Your task to perform on an android device: I want to turn on notifications for the gmail app.
Image 0: 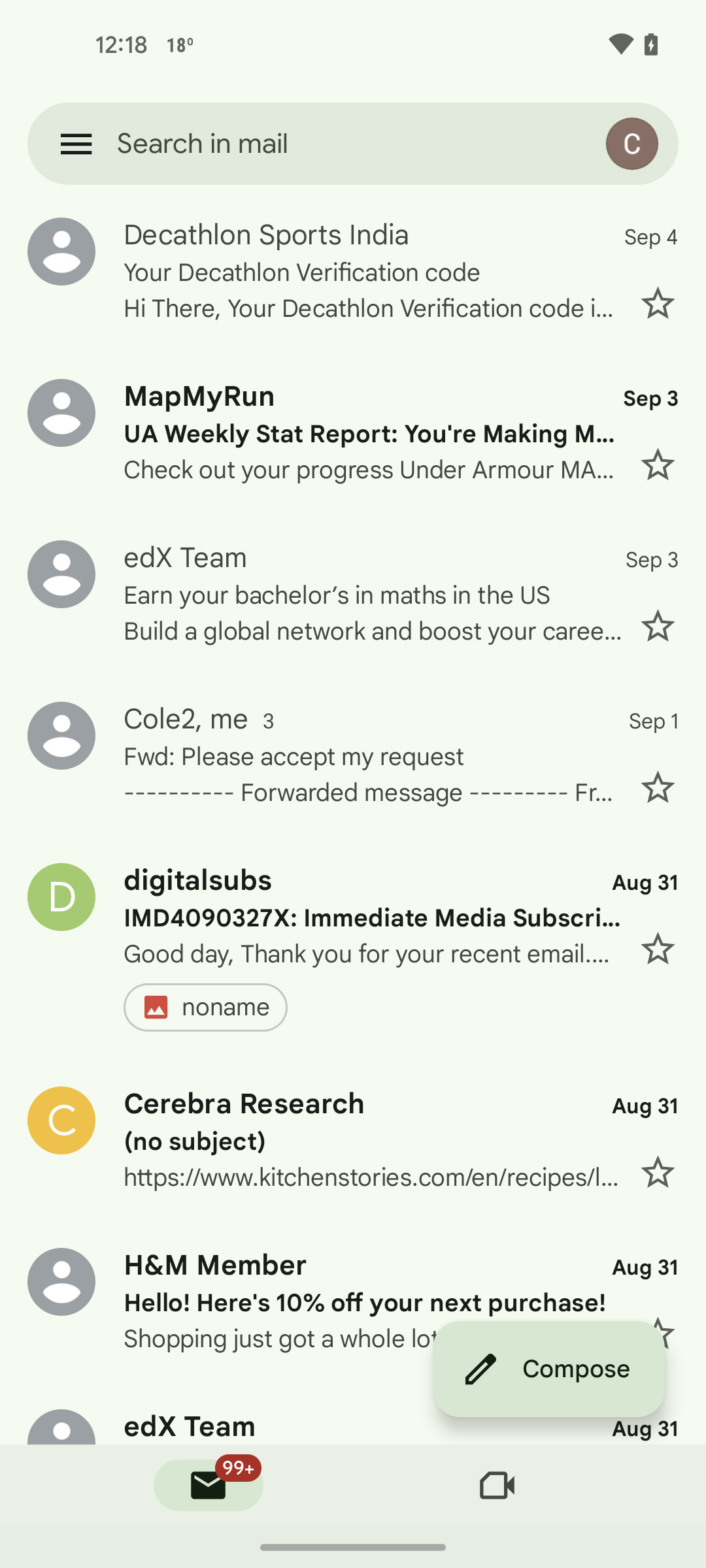
Click on three lines more options button on the top left side of the screen.
Step 0: click (76, 143)
Image 1: 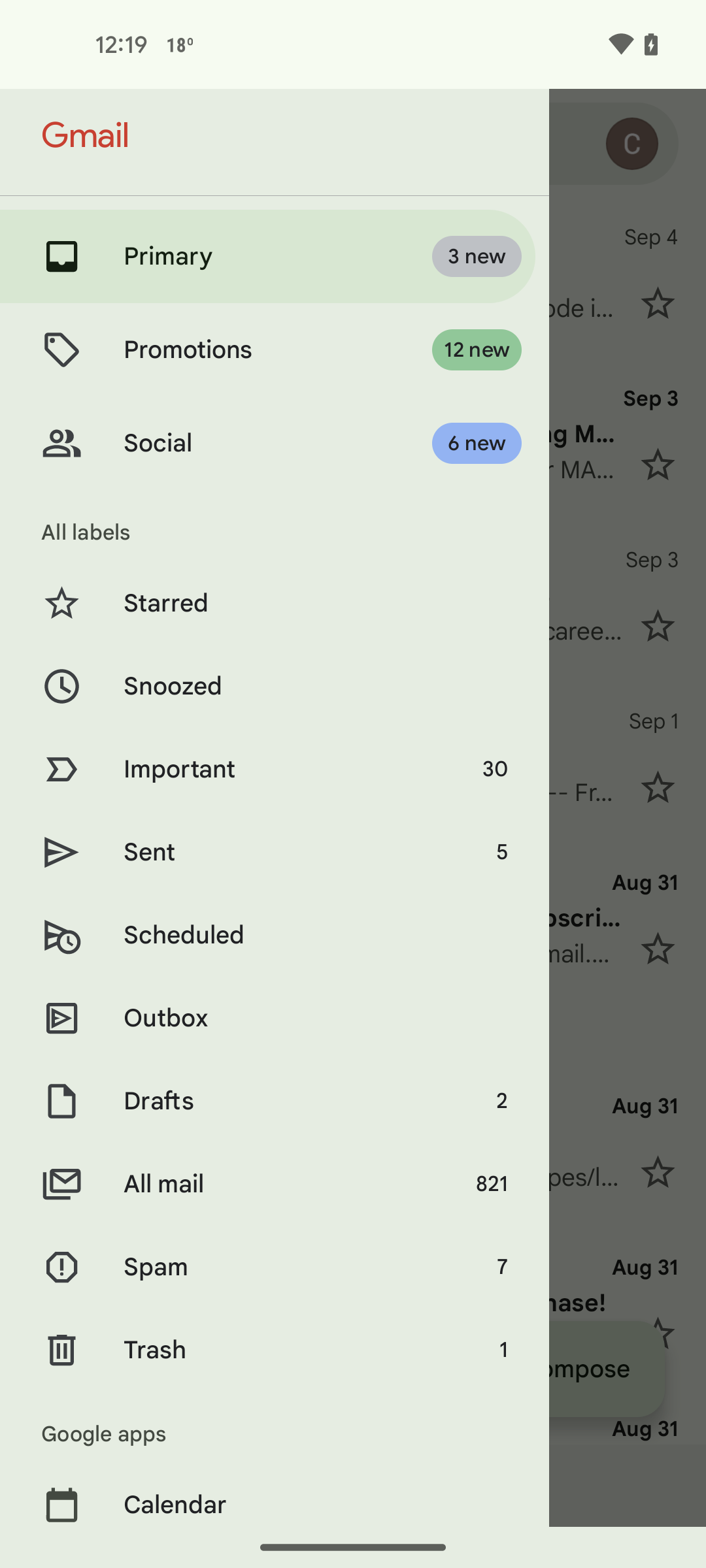
Scroll down to go to settings button.
Step 1: scroll down
Image 2: 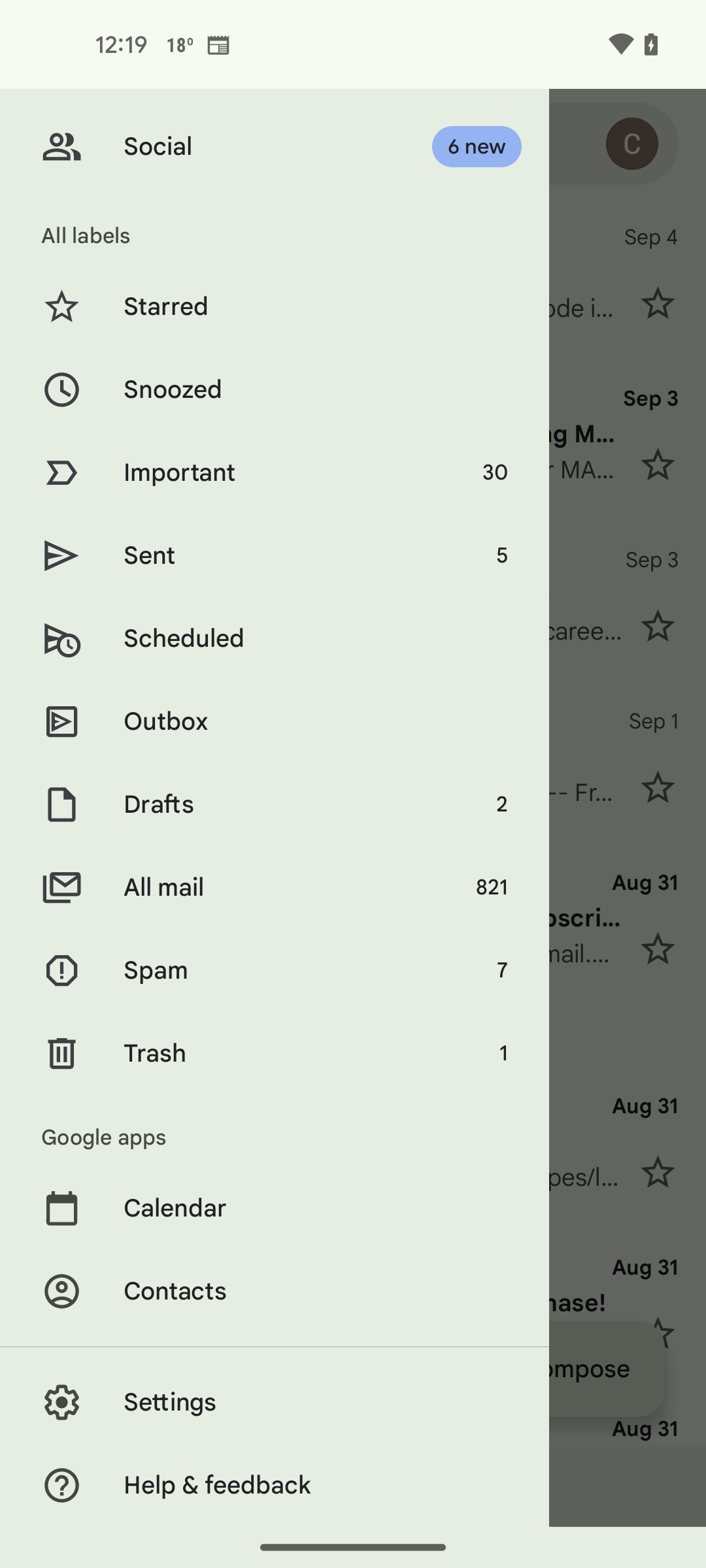
Click on the Settings button on the bottom left of the screen.
Step 2: click (329, 1402)
Image 3: 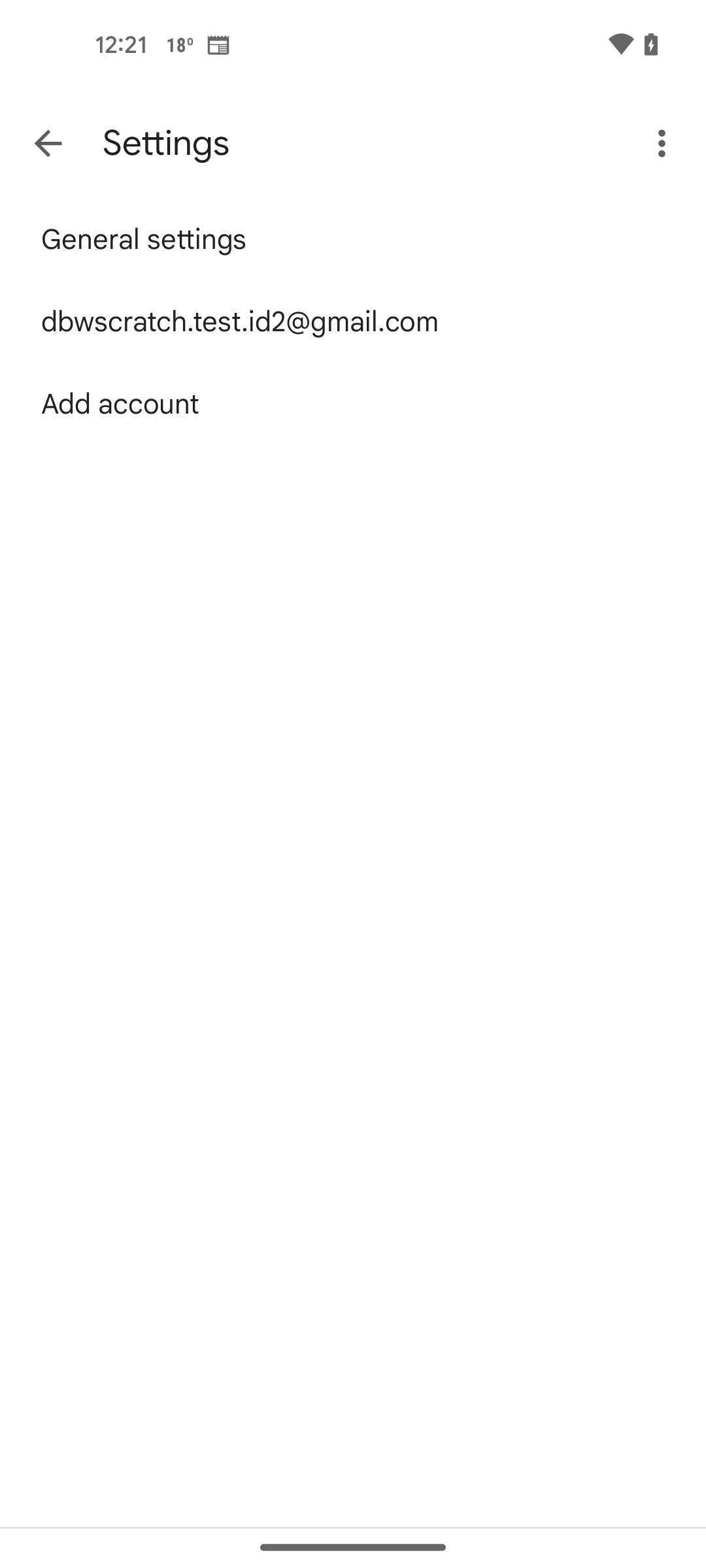
Click on the general settings button.
Step 3: click (144, 240)
Image 4: 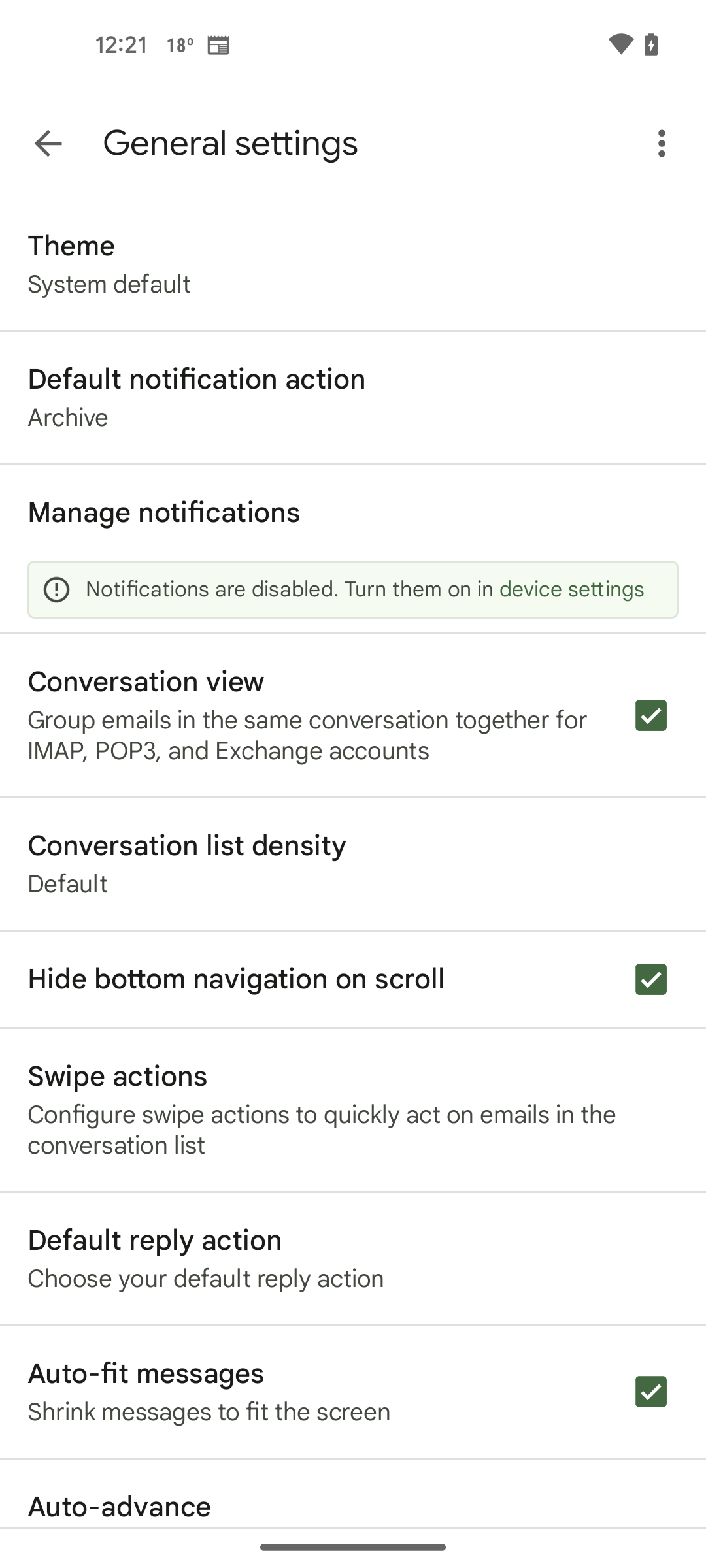
Click on the manage notifications button.
Step 4: click (163, 513)